Your task to perform on an android device: In the Kayak app, search for the Hotel Lilawati Grand in Guwahati from August 8–23 to August 15–23.
Image 1: 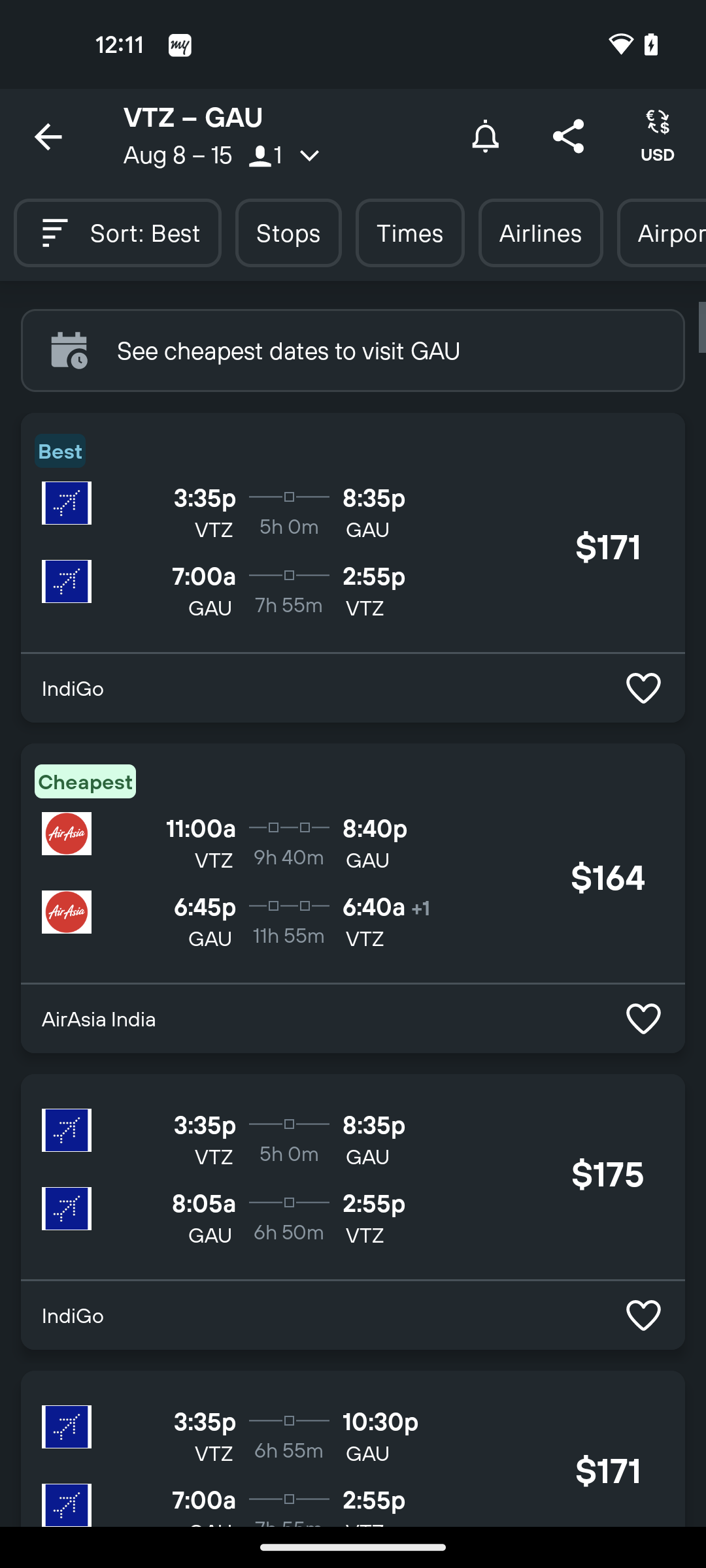
Go back to the previous page
Step 1: press back button
Image 2: 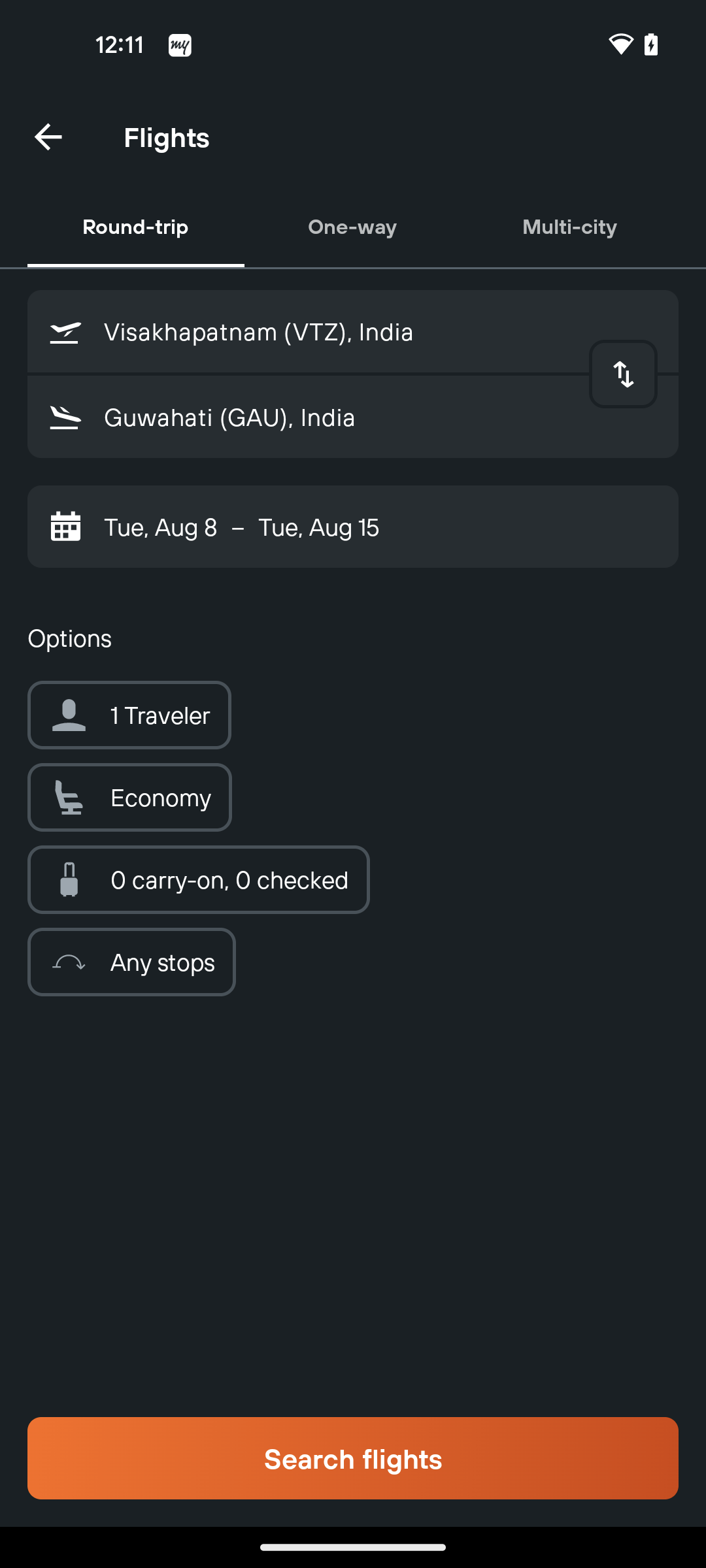
Go back to the previous page
Step 2: press back button
Image 3: 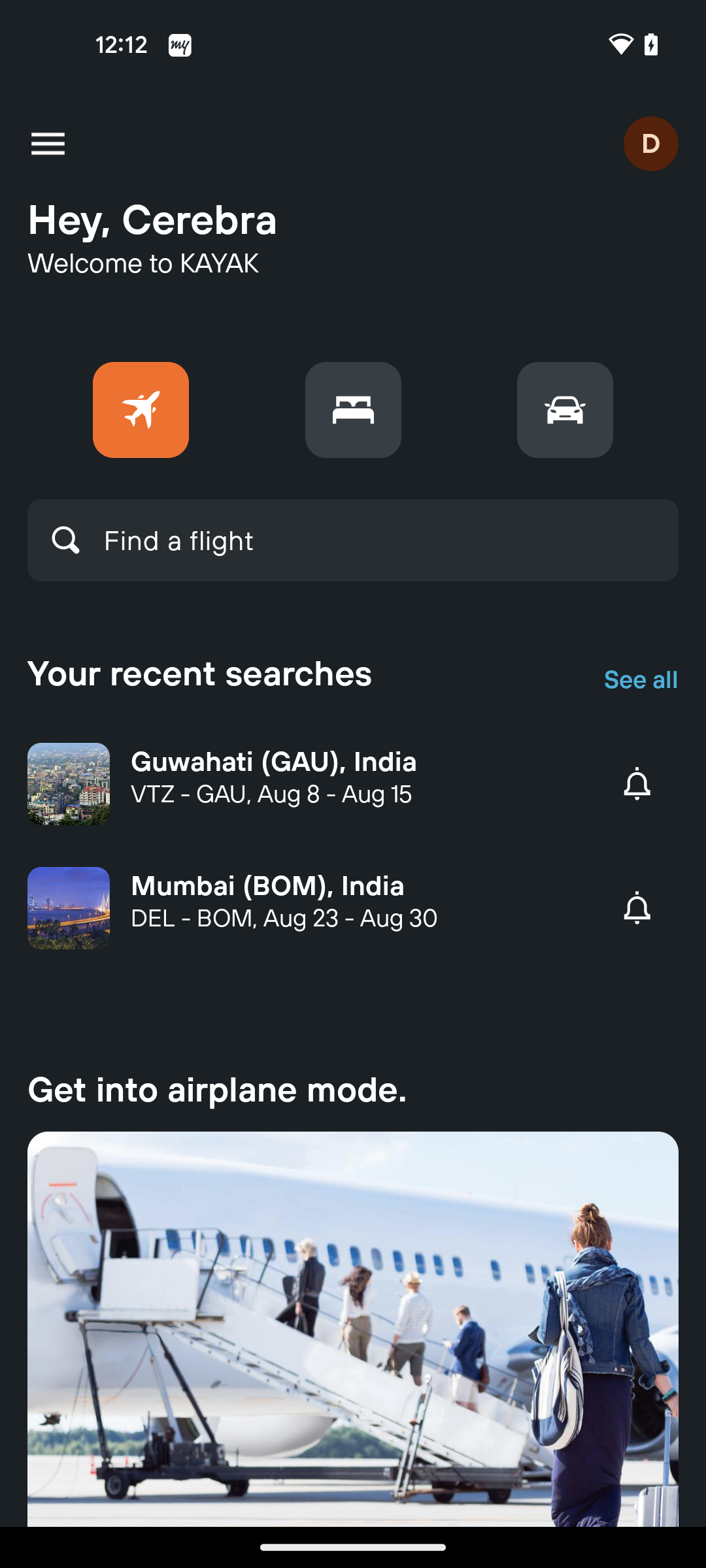
Click on the stays option
Step 3: click (353, 410)
Image 4: 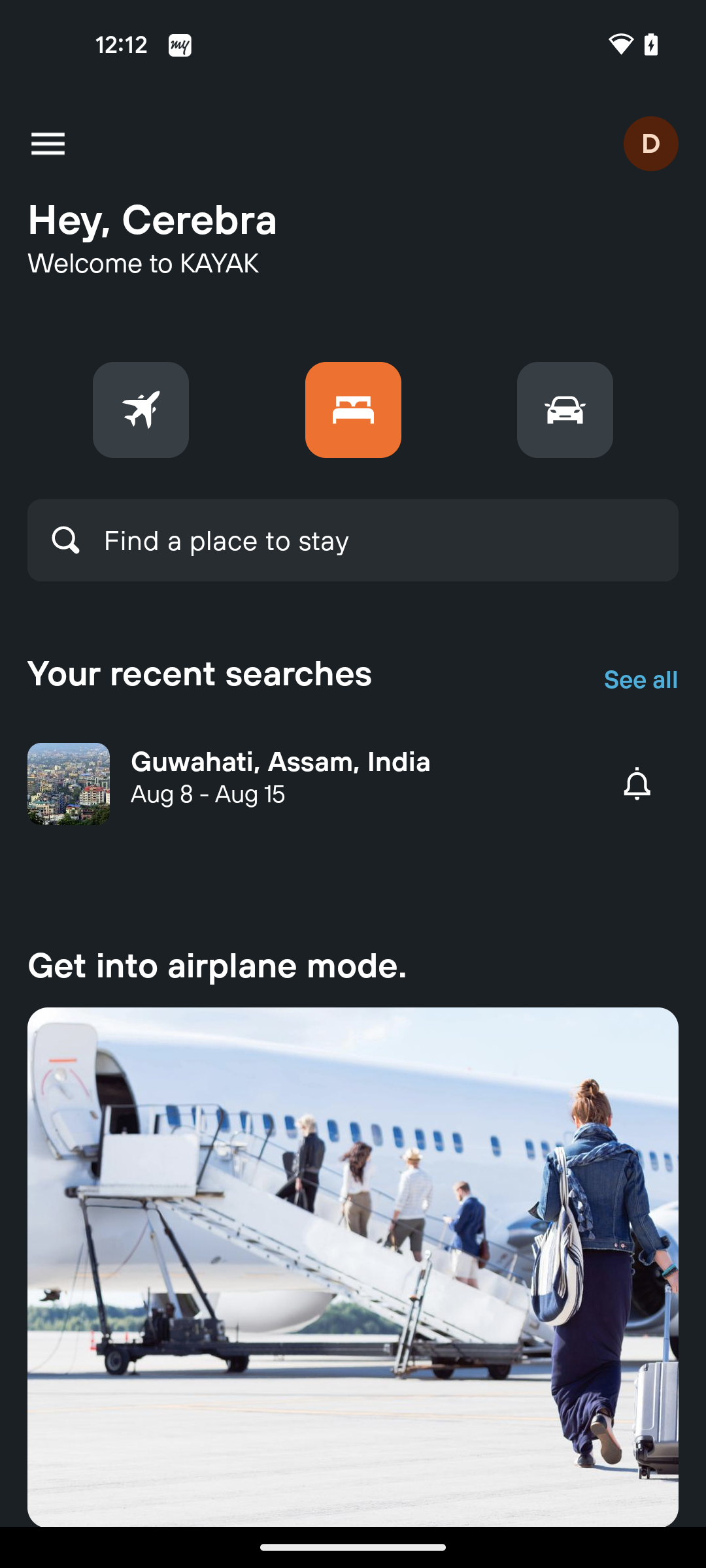
Click on the find a place search bar
Step 4: click (226, 540)
Image 5: 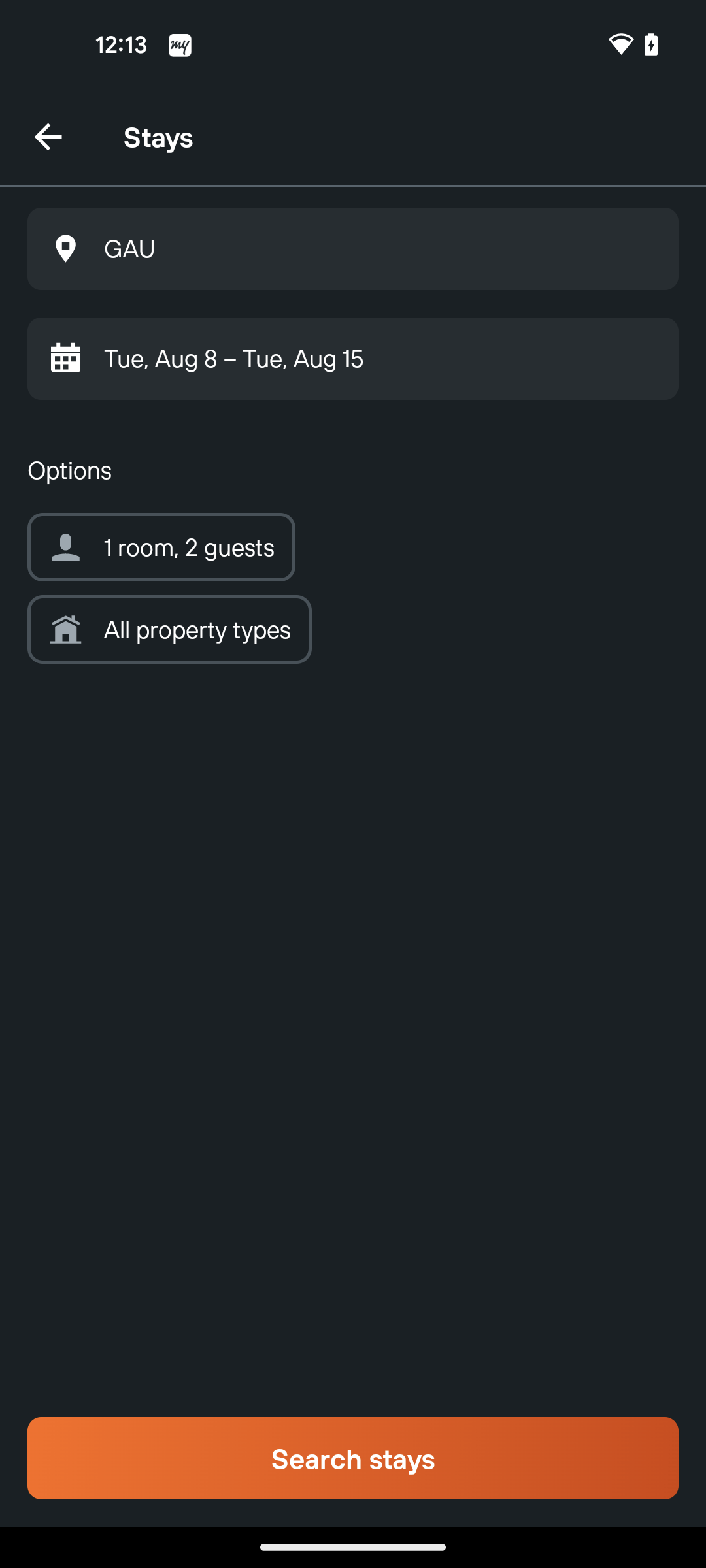
Click on the search button at the bottom of the screen
Step 5: click (353, 1458)
Image 6: 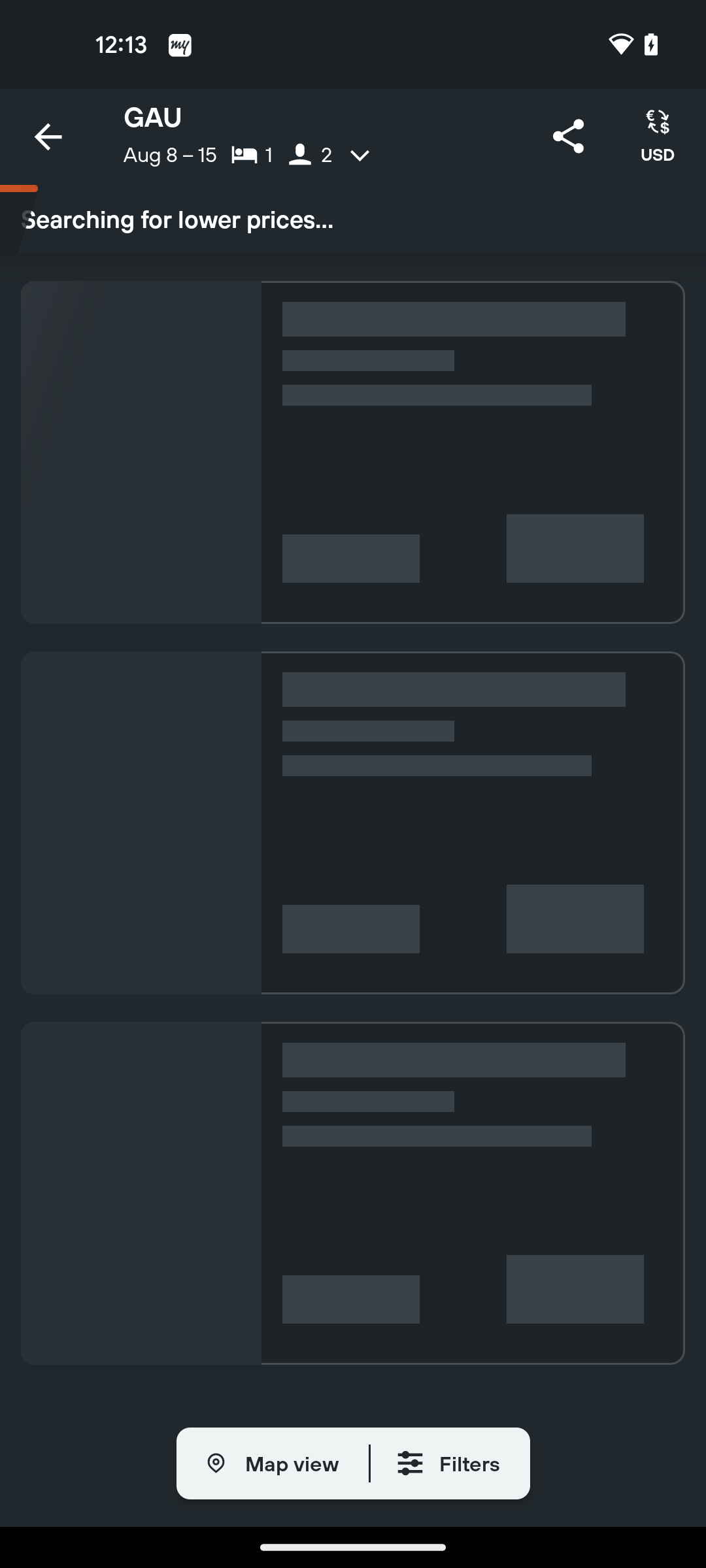
Click on the search button at the bottom of the screen
Step 6: wait
Image 7: 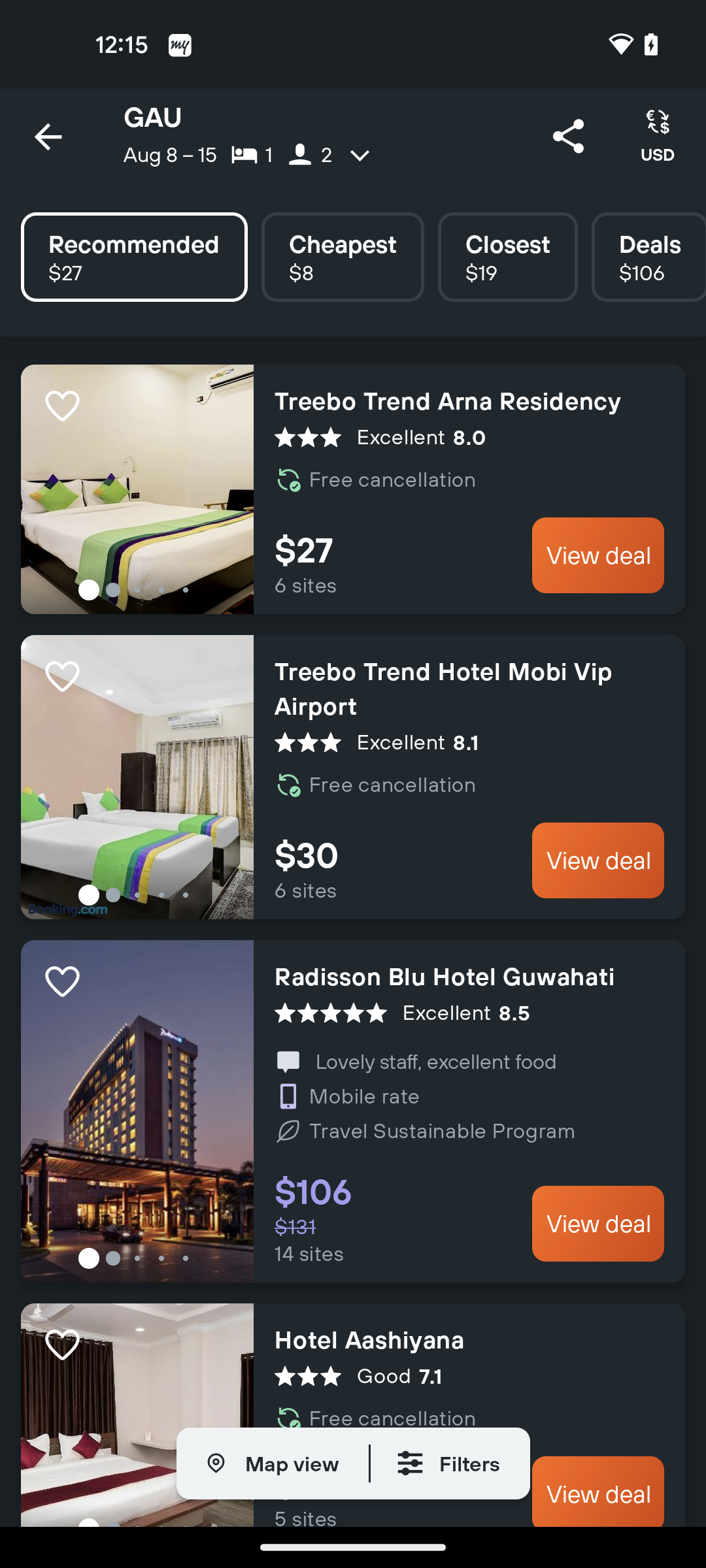
Swipe up to Hotel Lilawati Grand
Step 7: scroll down
Image 8: 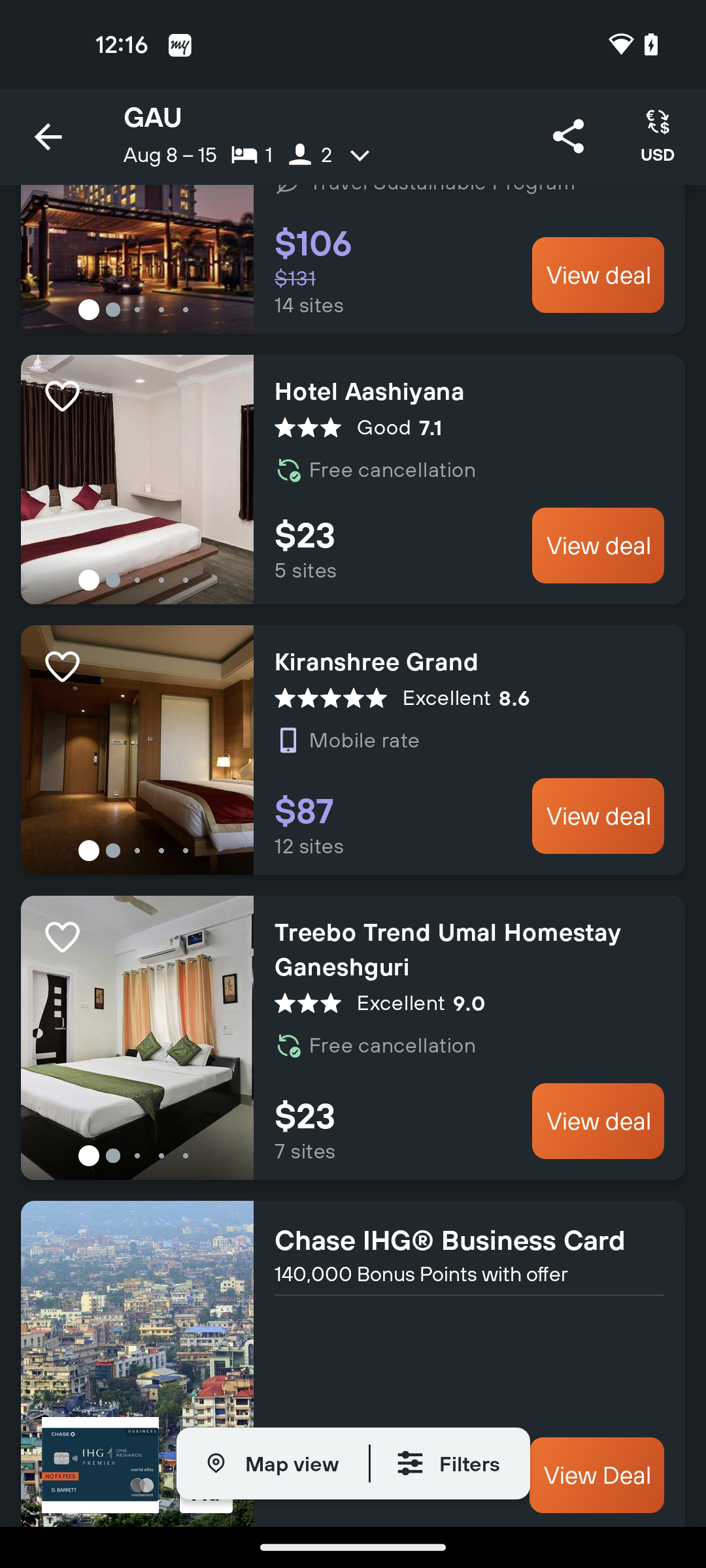
Swipe up to Hotel Lilawati Grand
Step 8: scroll down
Image 9: 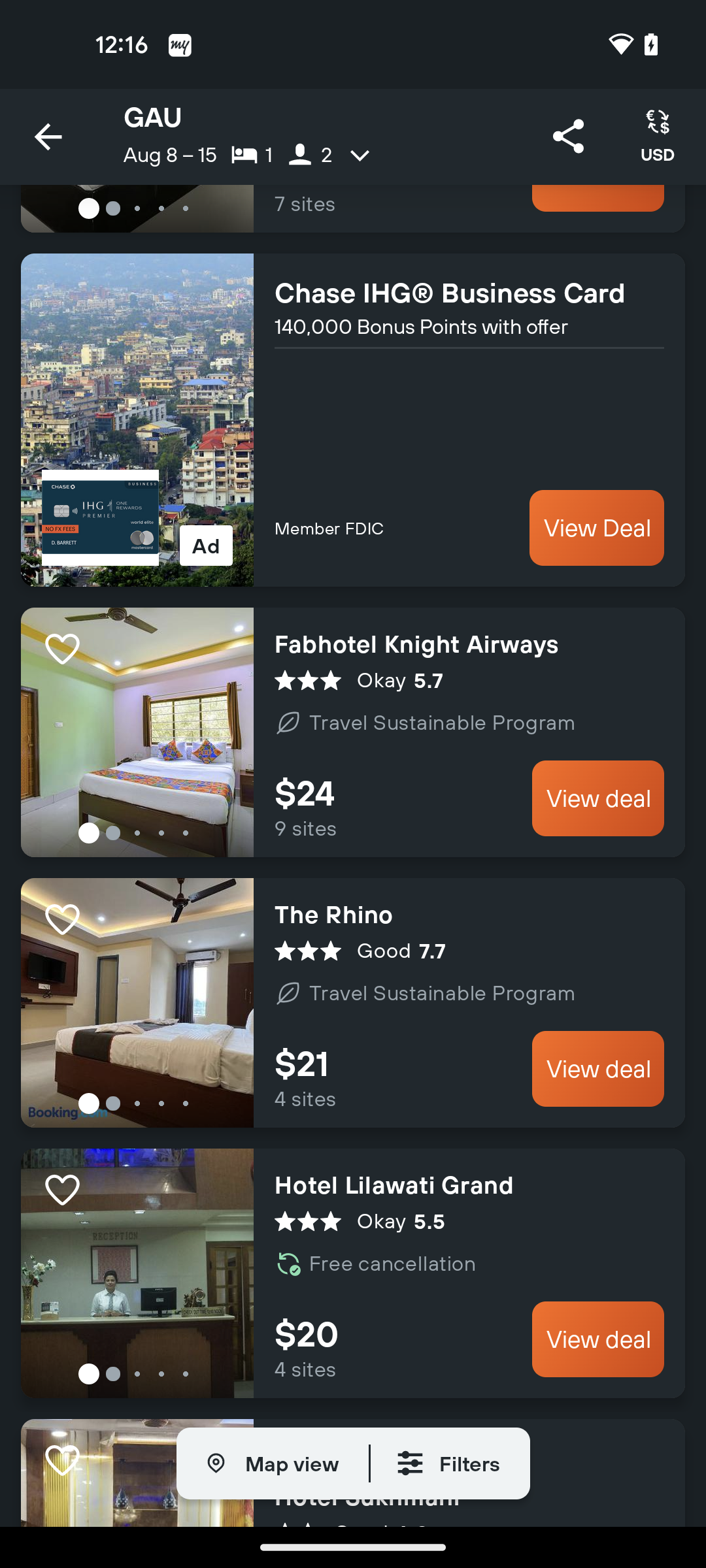
Tap on Hotel Lilawati Grand
Step 9: click (469, 1184)